Your task to perform on an android device: Search for the event "International Education Week" for me on the Reminder app.
Image 0: 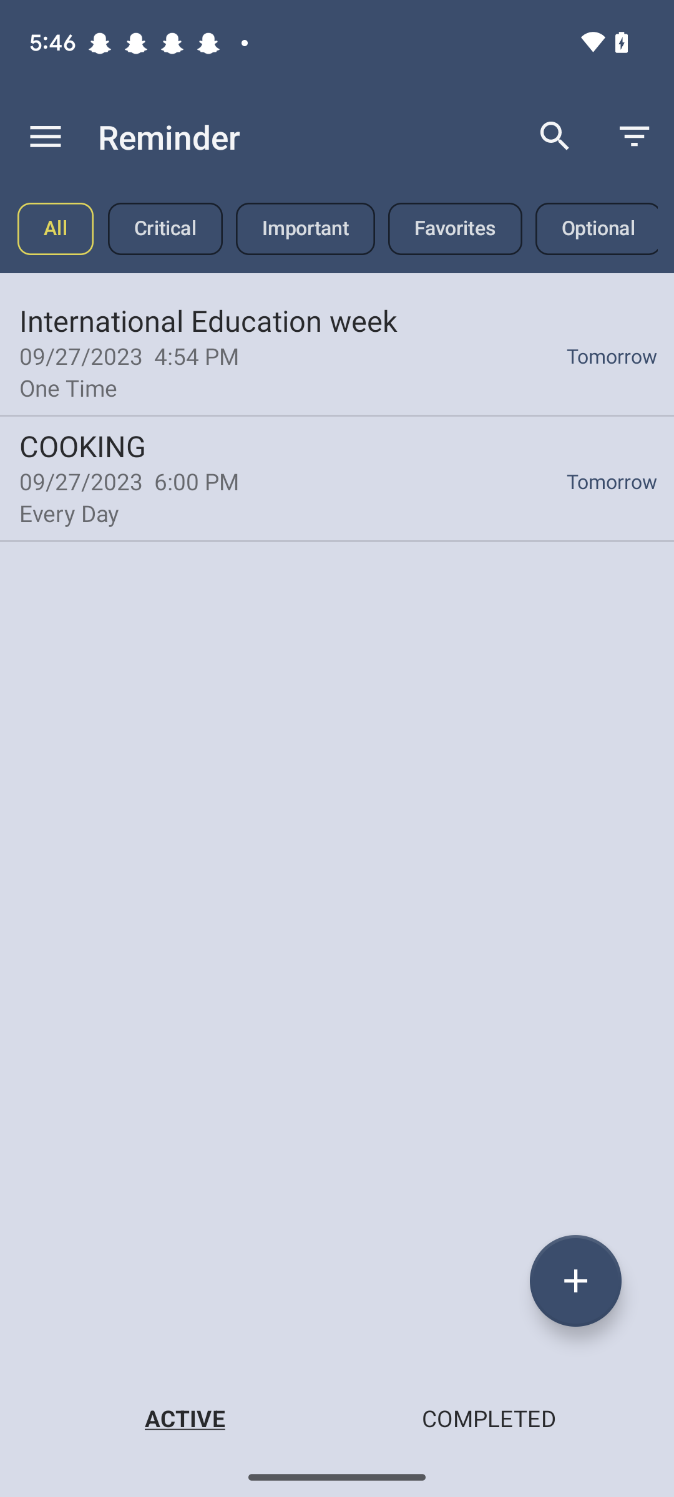
Click on the Search icon on the left side of the three Lines in the top-right corner.
Step 0: click (555, 136)
Image 1: 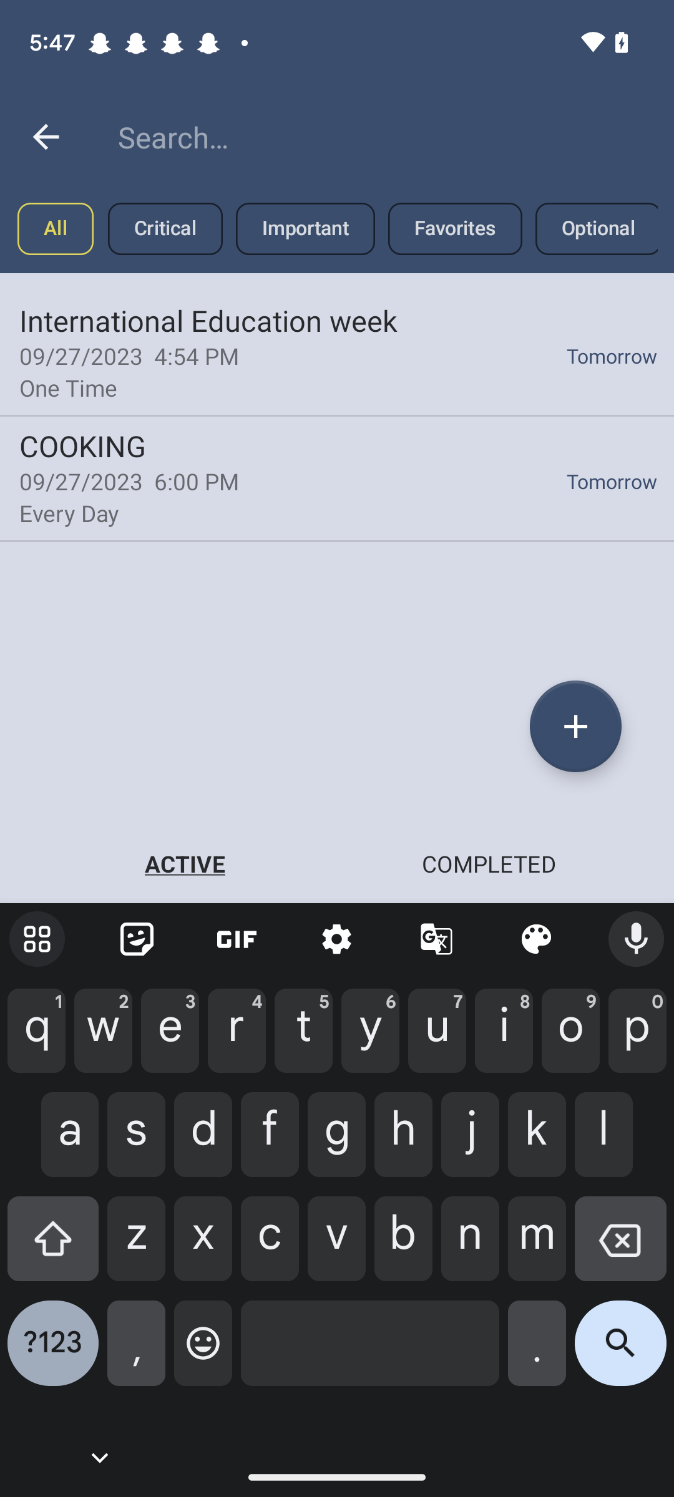
Type International Education Week on the search box.
Step 1: type "International Education Week"
Image 2: 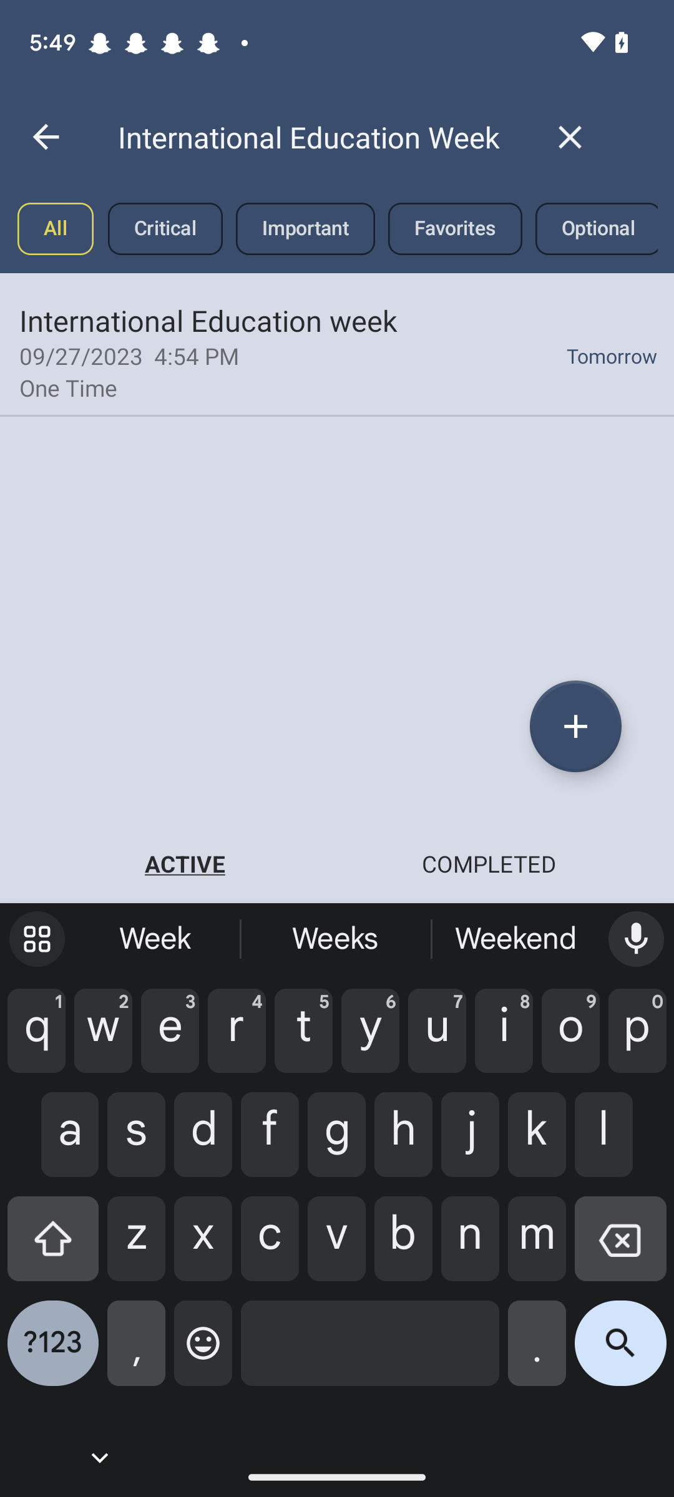
click on the search icon at the bottom right corner of the Keyboard.
Step 2: click (620, 1353)